Your task to perform on an android device: Snooze the 6:55 pm alarm
Image 0: 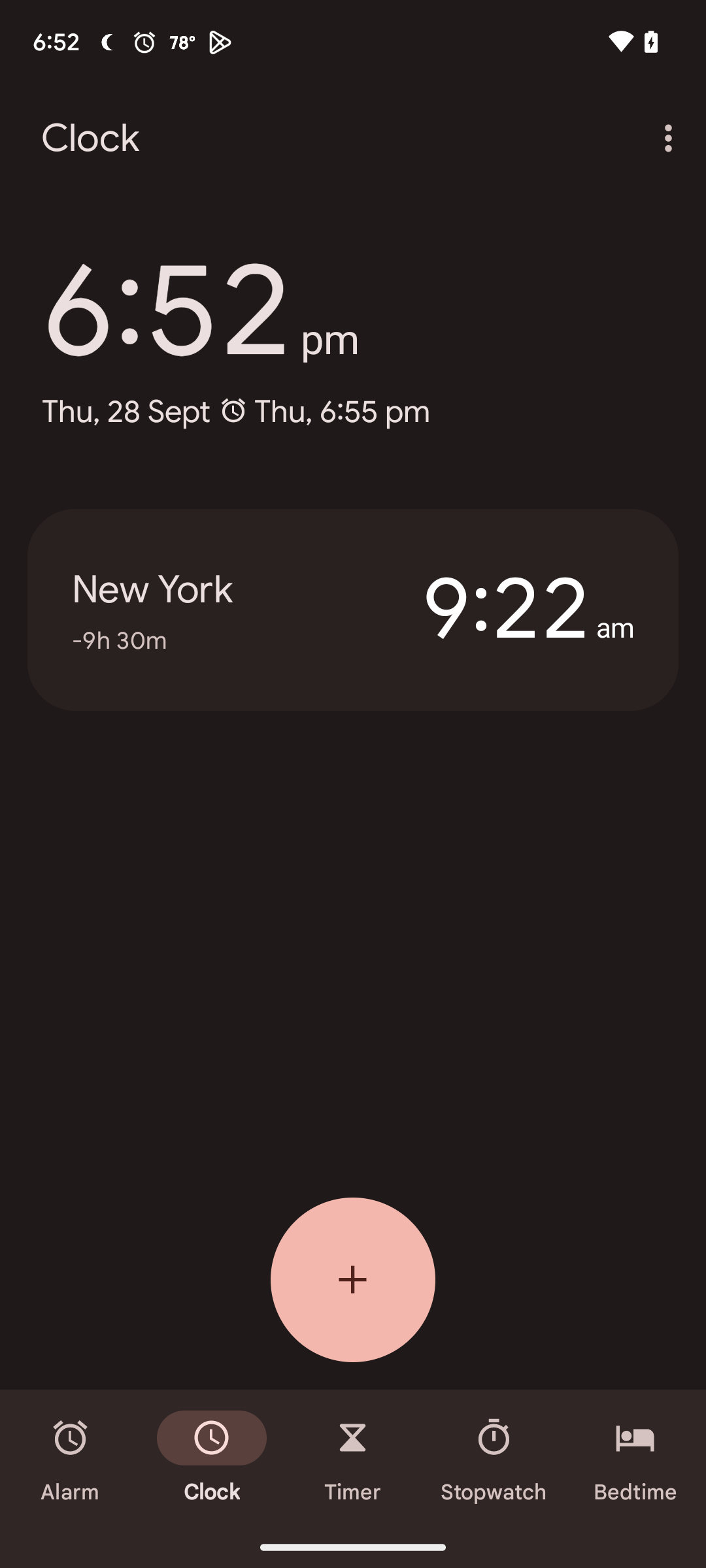
Step 0: wait
Image 1: 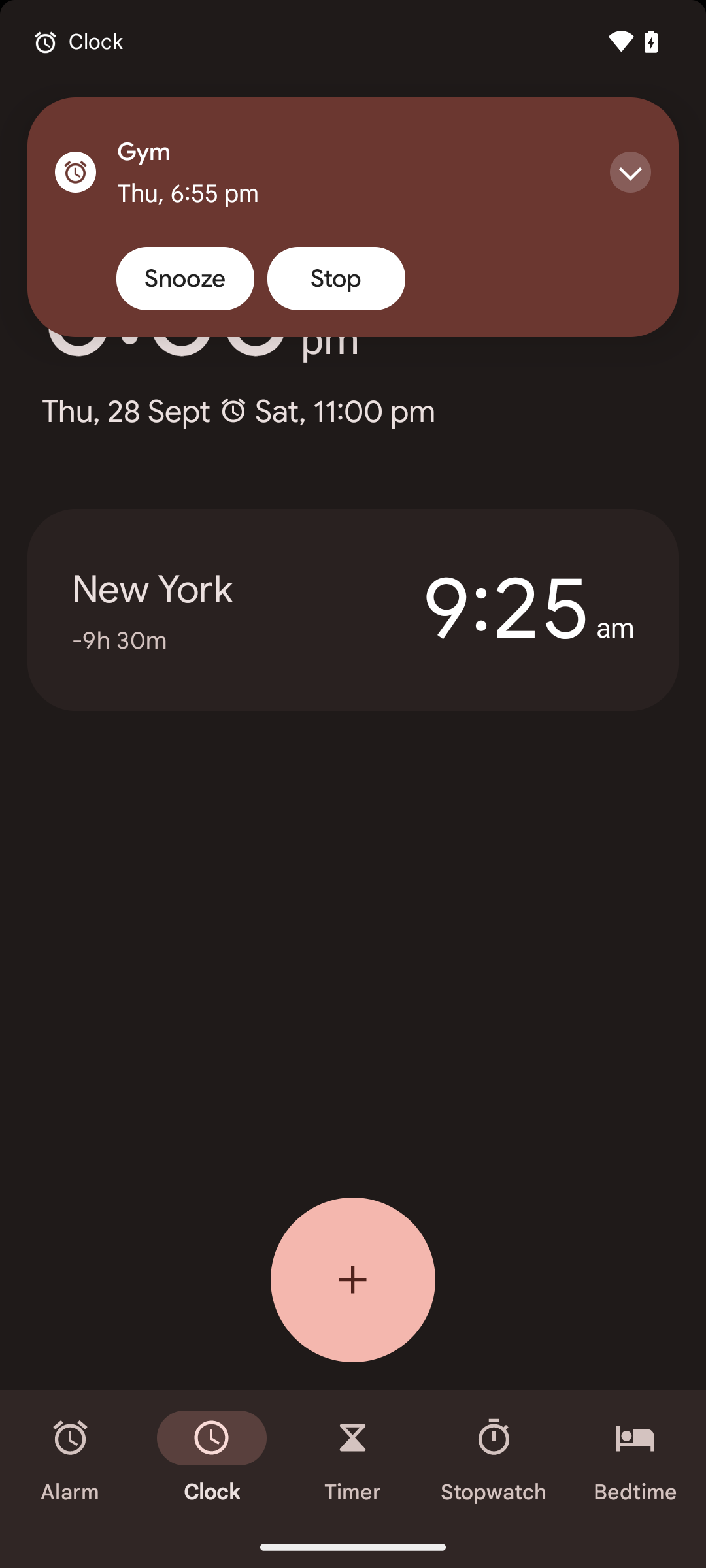
Click on the Snooze option
Step 1: click (185, 278)